Your task to perform on an android device: Using the Jio Mart app, find screwdrivers that only have the Spartan brand filter applied.
Image 0: 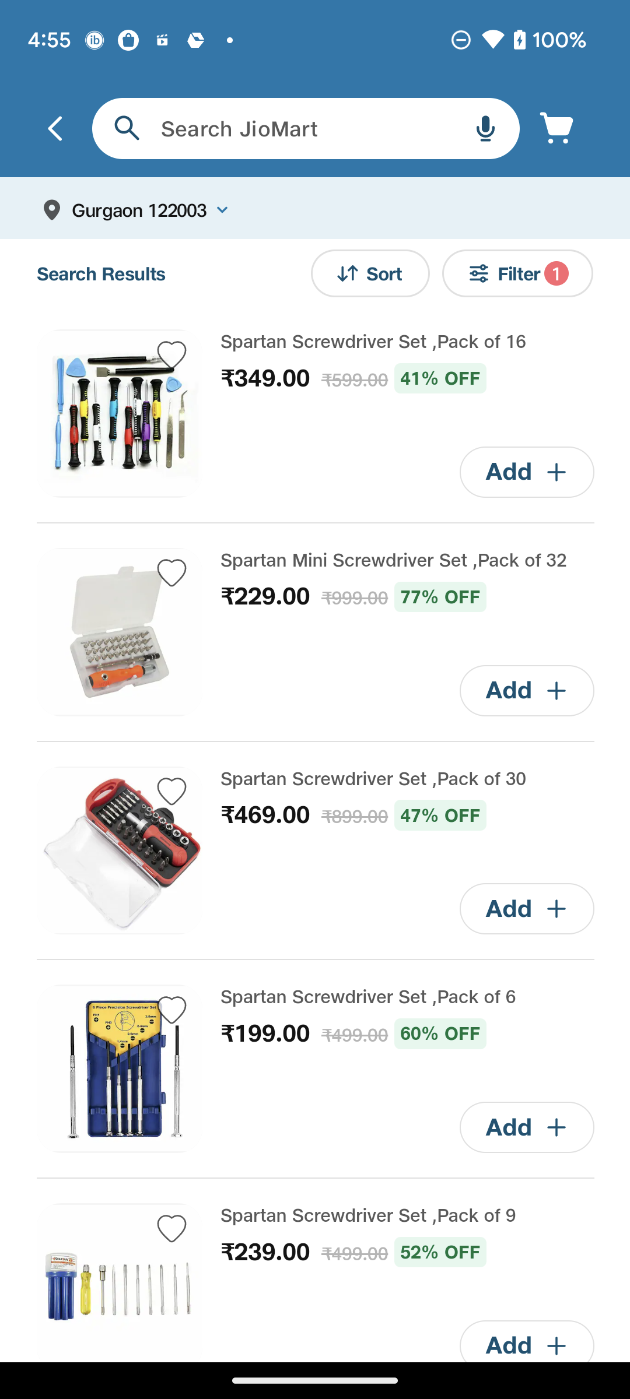
Click on the Filter at the top right of the screen
Step 0: click (519, 273)
Image 1: 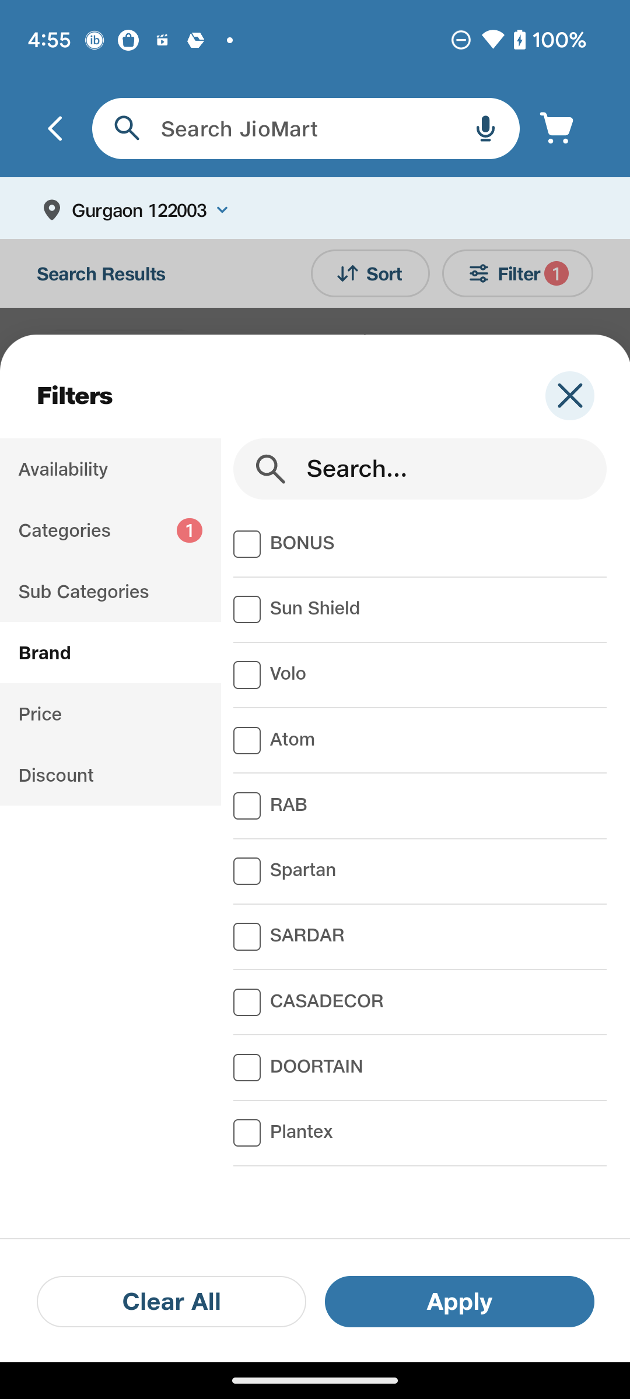
Click on the Check box of Spartan Brand
Step 1: click (254, 870)
Image 2: 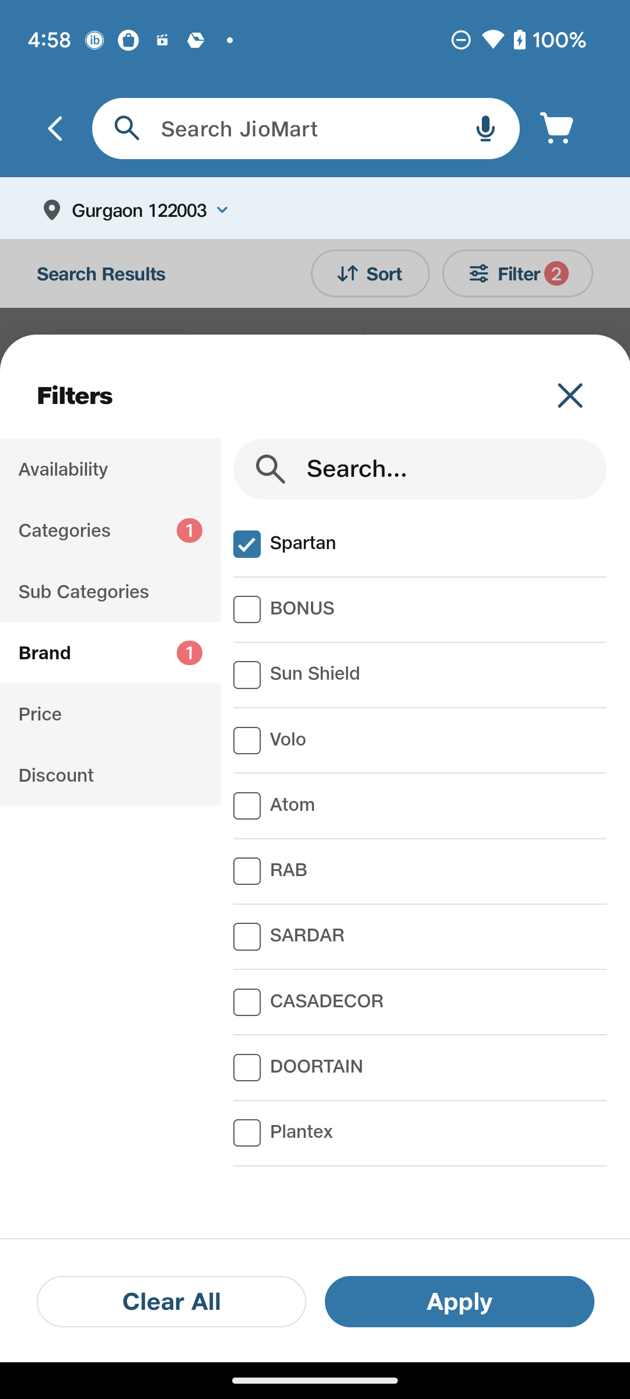
Click on the Apply button at the bottom right corner of the screen
Step 2: click (459, 1302)